Your task to perform on an android device: I'd like to read customer reviews on the Etsy app so that I can make an informed decision on the  Out from Cycle gloves Rocket medium 
Image 0: 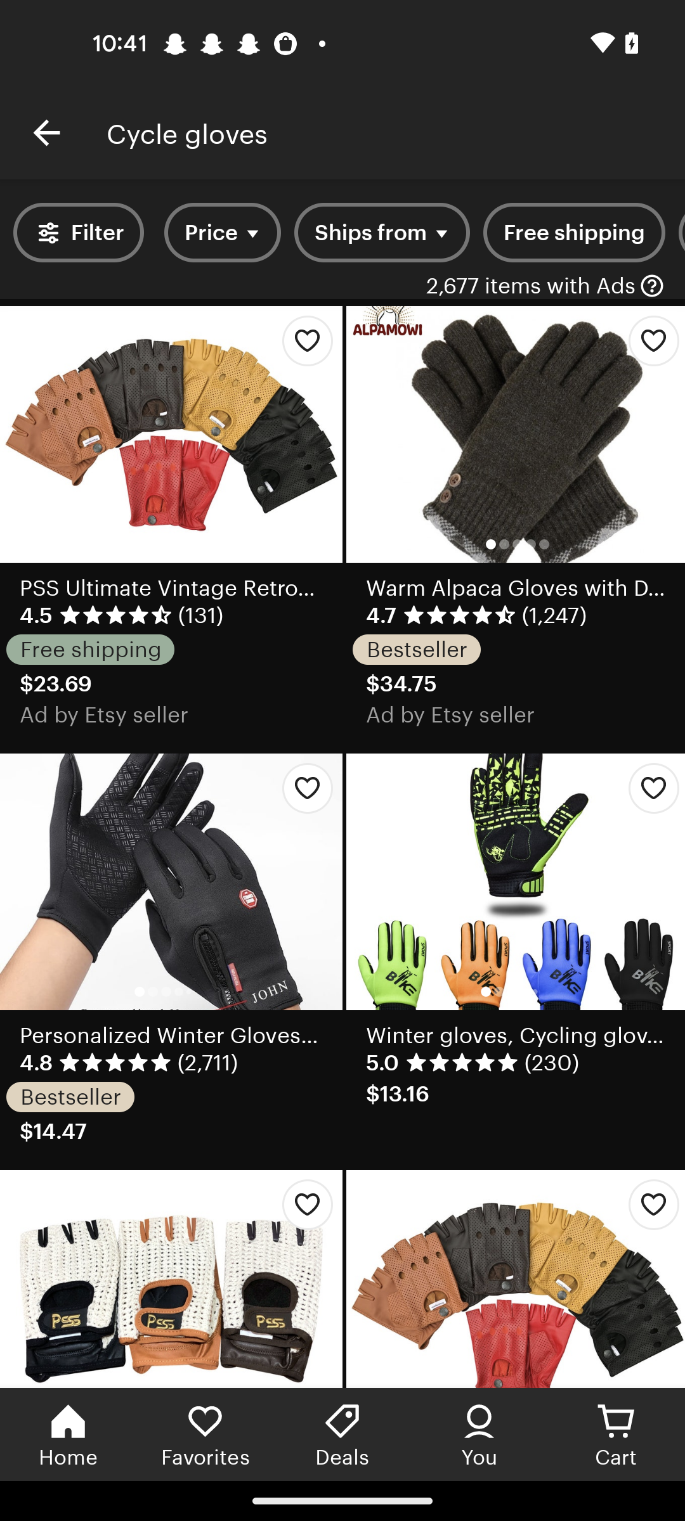
Swipe up to view the Cycle gloves Rocket medium
Step 0: scroll down
Image 1: 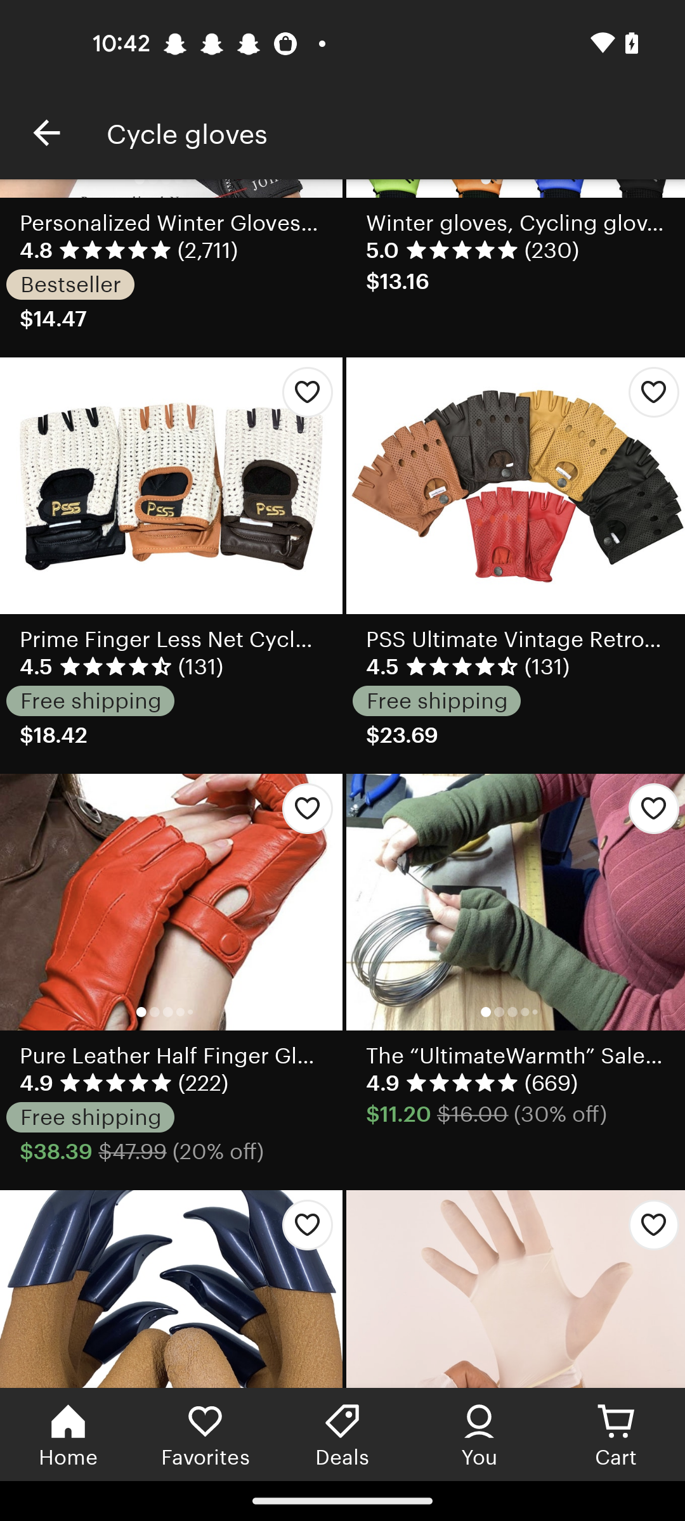
Swipe up to view the Cycle gloves Rocket medium
Step 1: scroll down
Image 3: 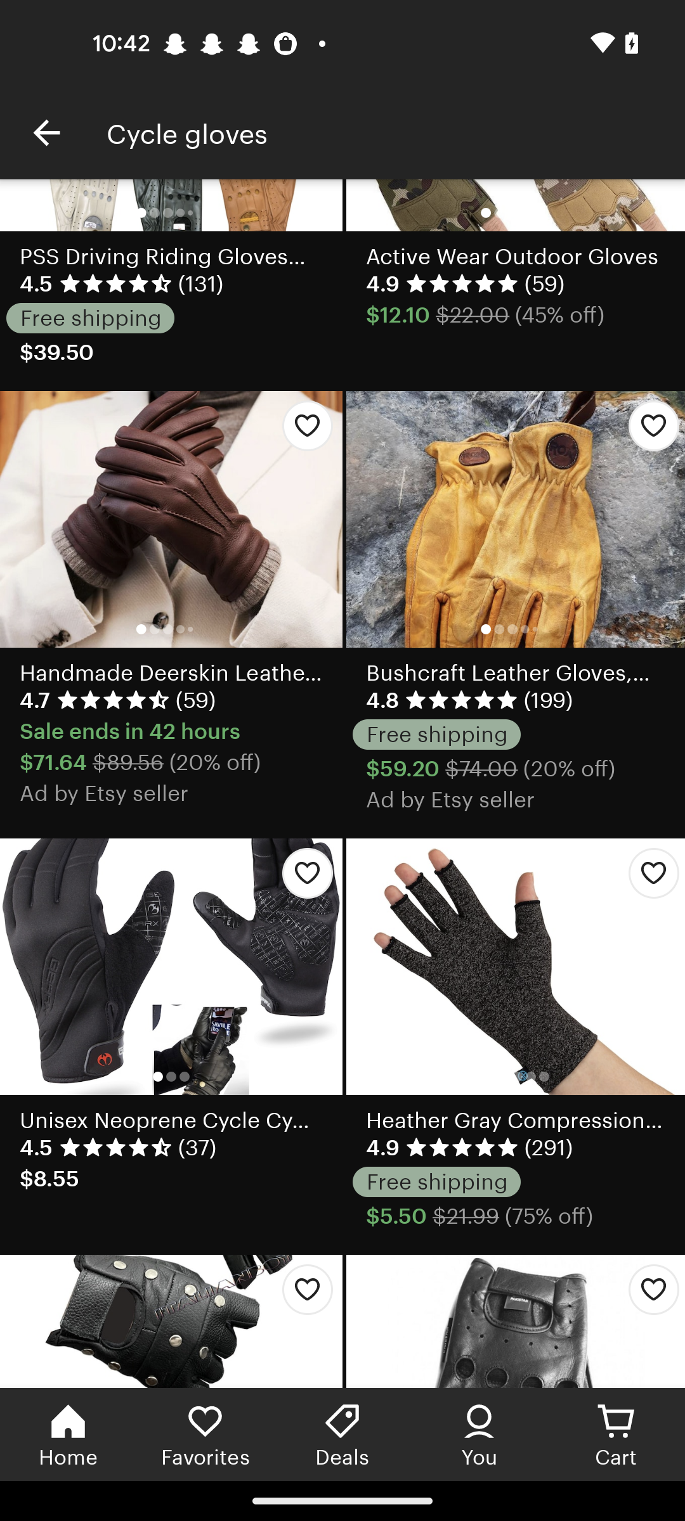
Swipe up to view the Cycle gloves Rocket medium
Step 3: scroll down
Image 4: 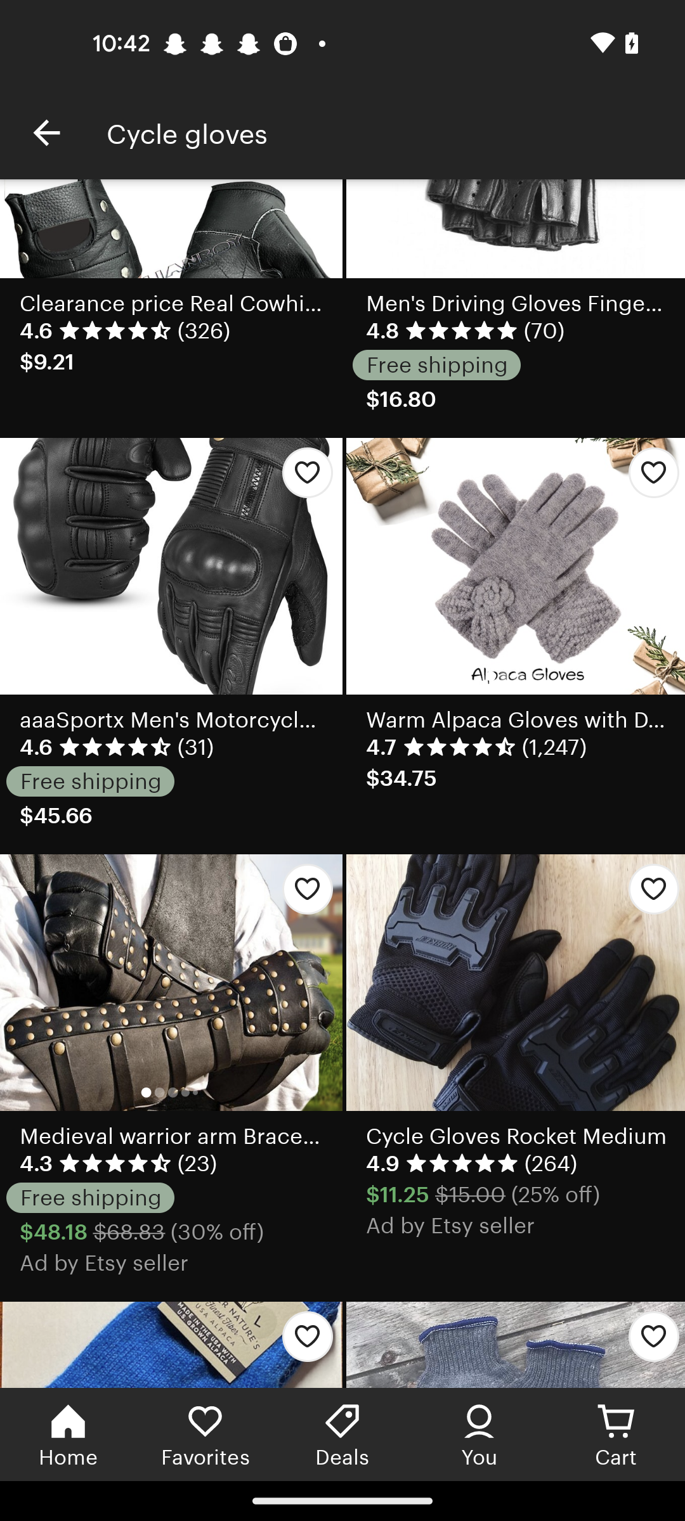
Swipe up to view the Cycle gloves Rocket medium
Step 4: scroll down
Image 5: 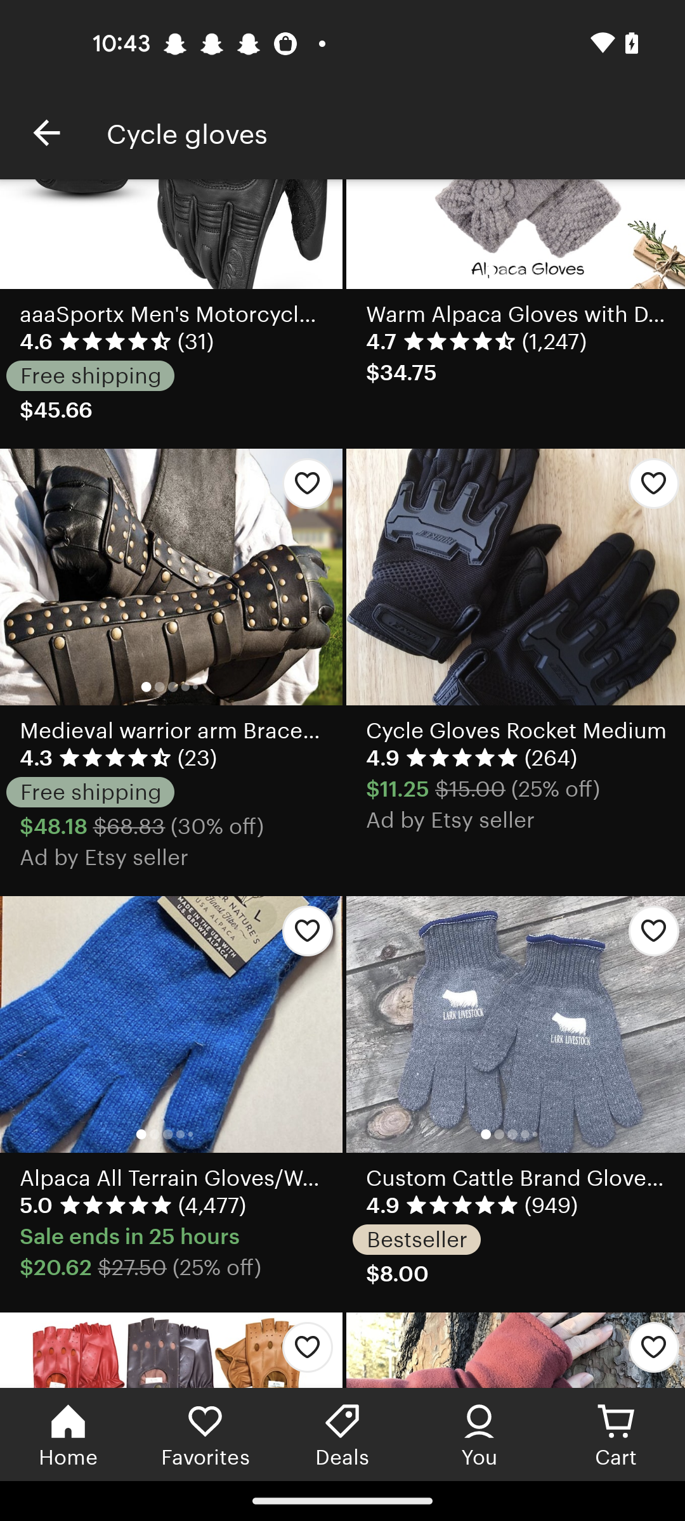
Click on the Cycle gloves Rocket medium
Step 5: click (515, 576)
Image 6: 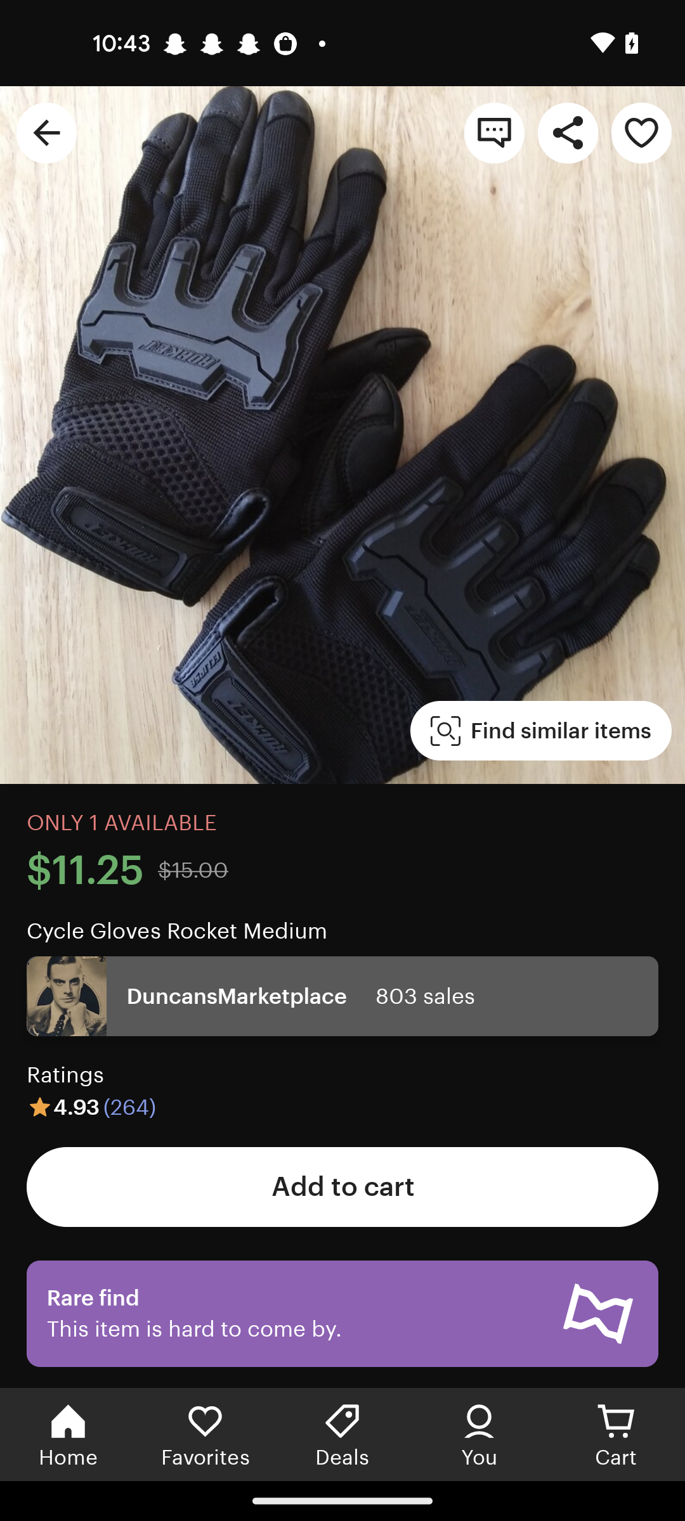
Swipe up to view the Reviews option
Step 6: click (323, 889)
Image 8: 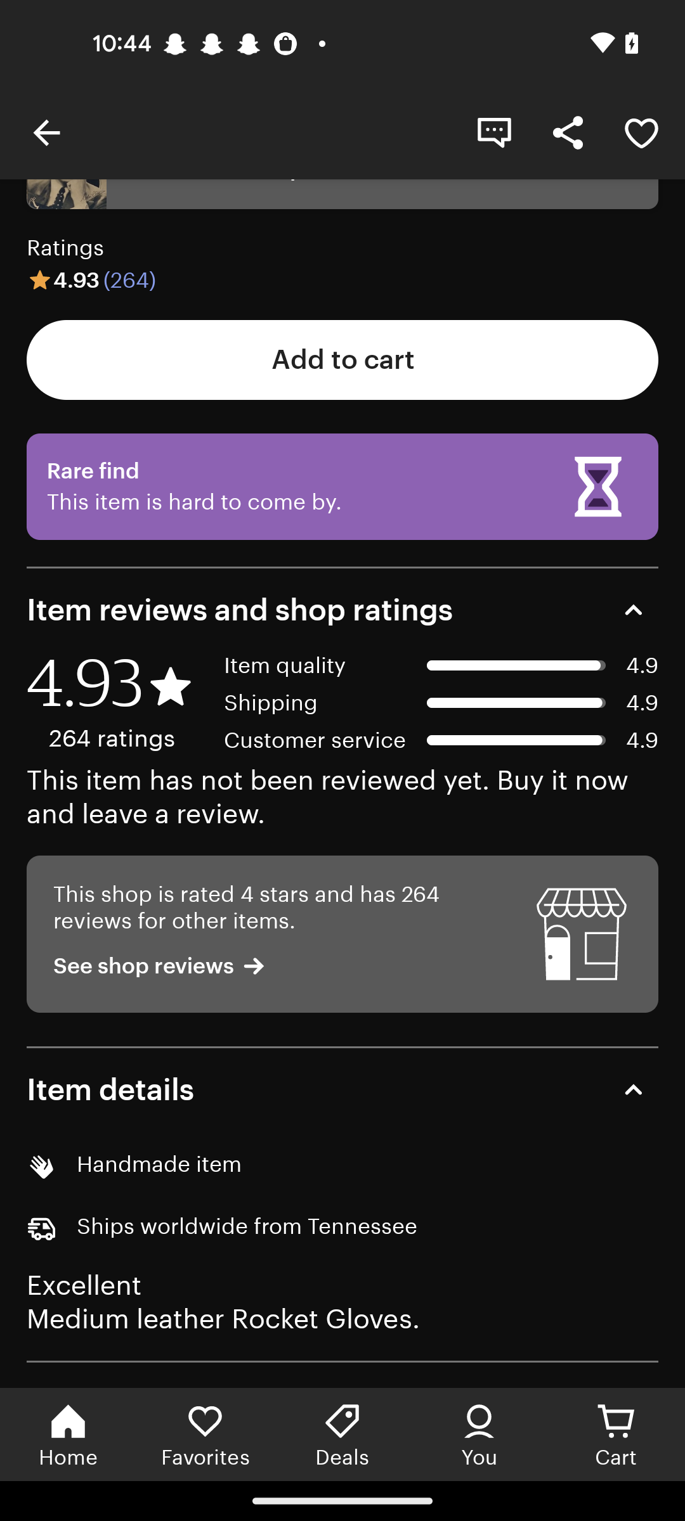
Click on the See shop reviews 
Step 8: click (164, 966)
Image 9: 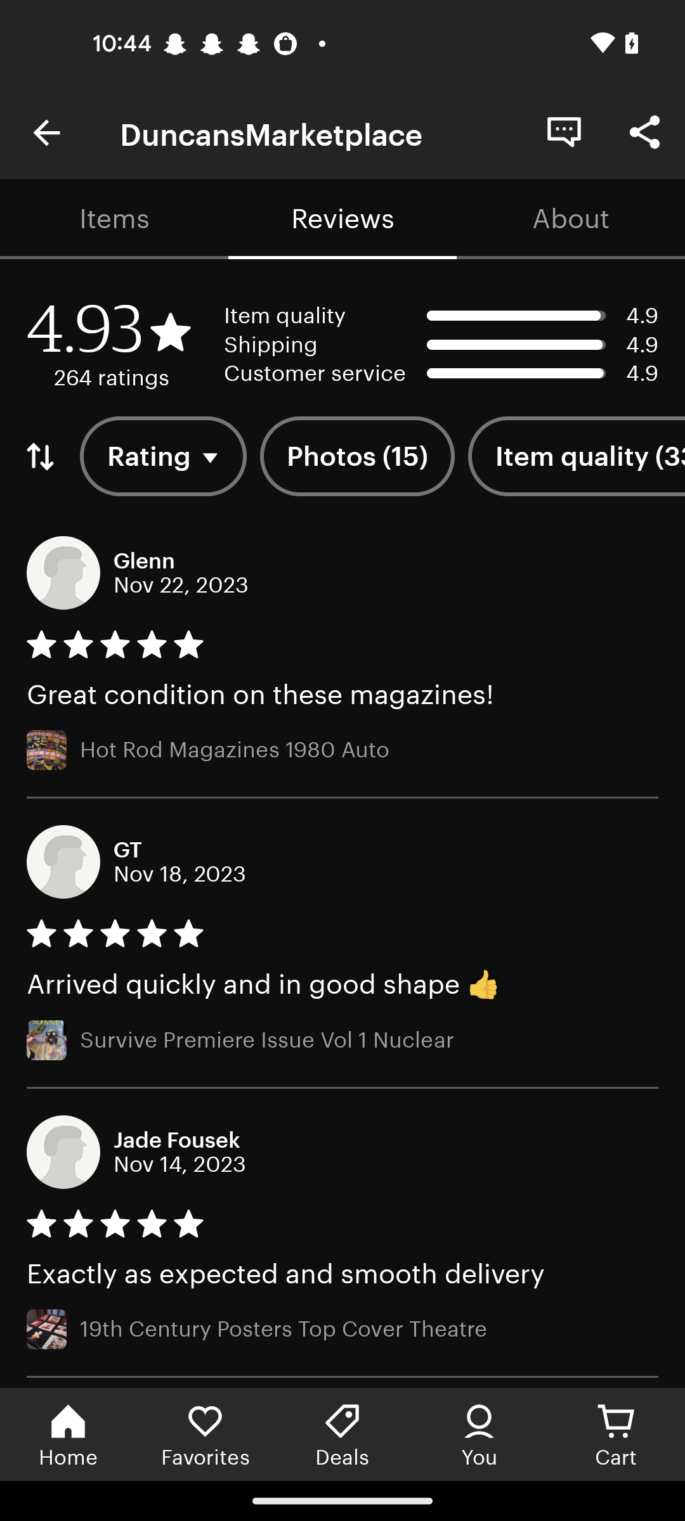
Swipe up to view the Reviews 
Step 9: scroll down
Image 10: 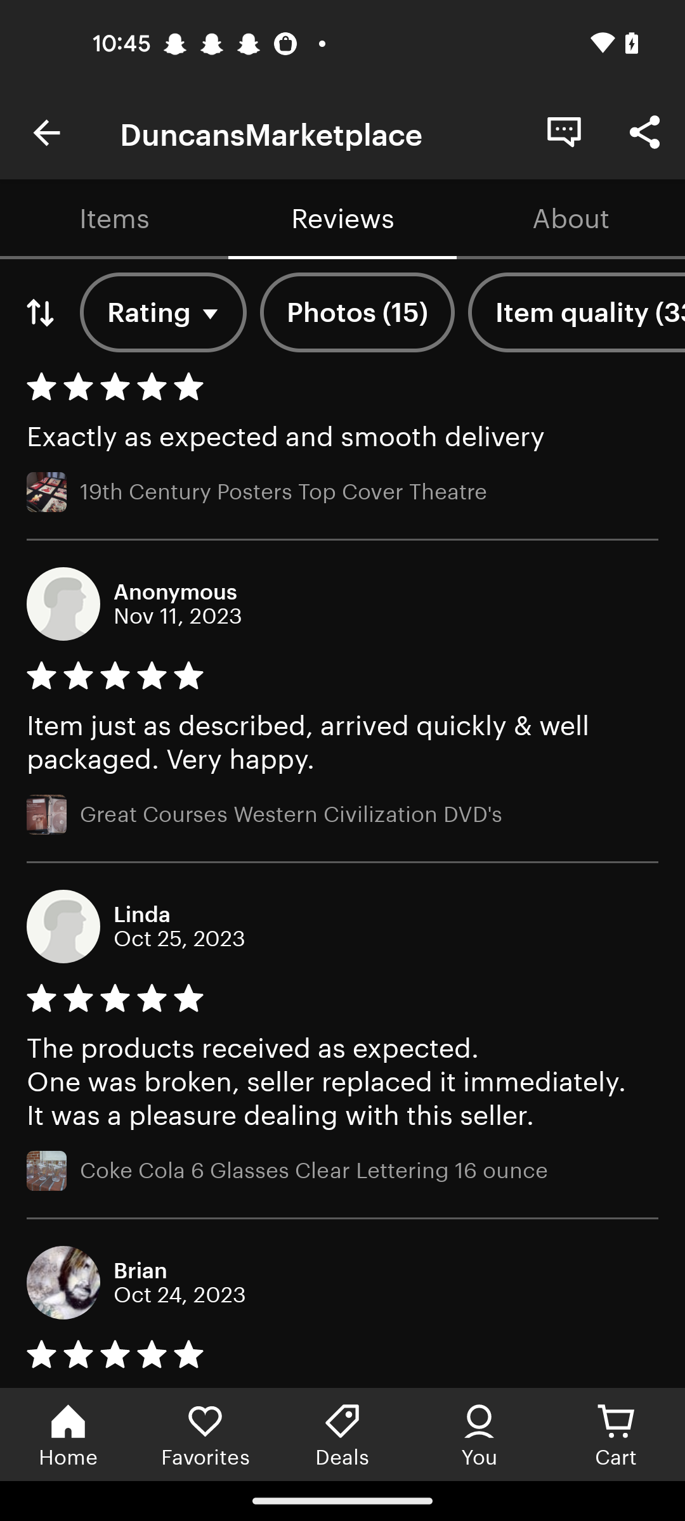
Swipe up to view the Reviews 
Step 10: scroll down